Your task to perform on an android device: Save the Presentation with the title as Industrial design Management for now in the PowerPoint app.
Image 1: 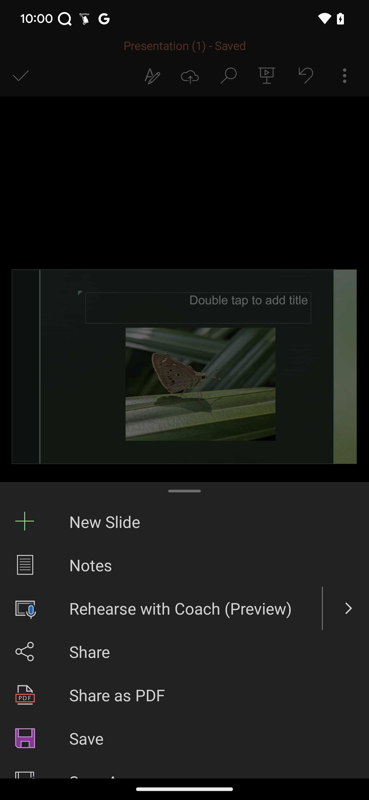
Click on the save button
Step 1: click (184, 738)
Image 2: 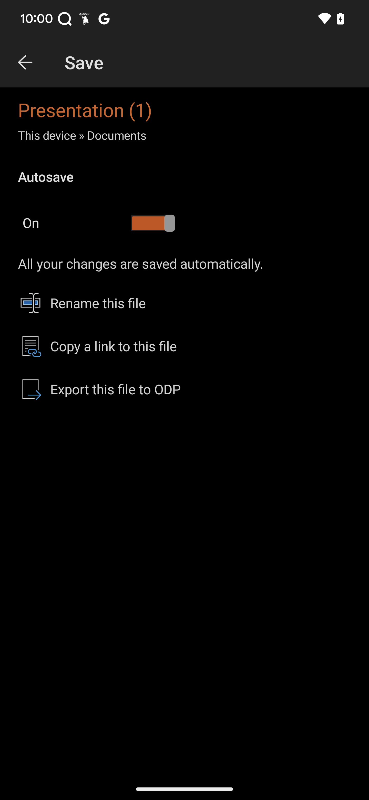
Click on the save button
Step 2: wait
Image 3: 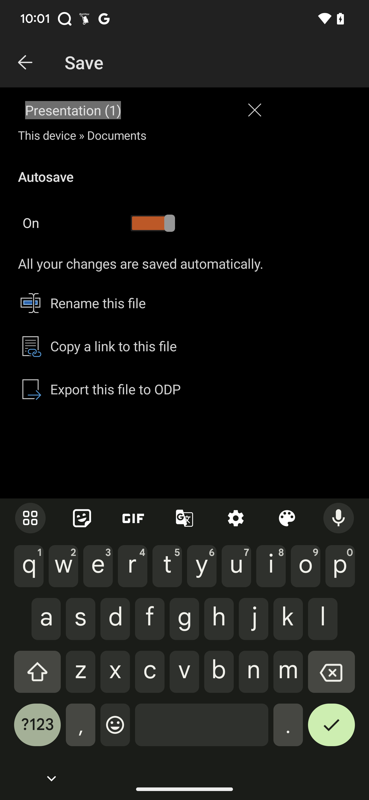
Type Industrial design management
Step 3: type "Industrial Design management"
Image 5: 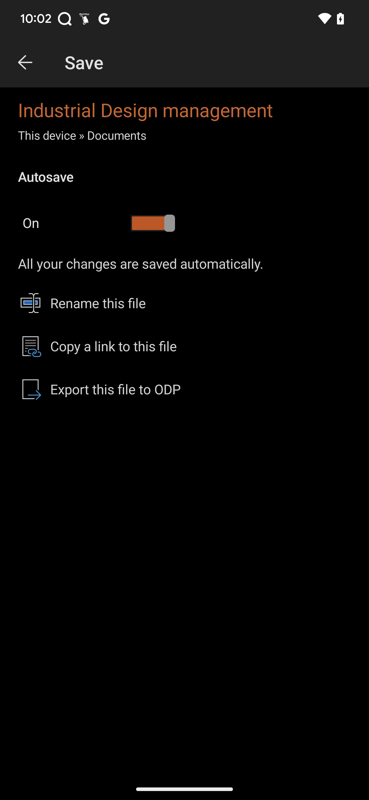
Click on the right tick 
Step 5: wait
Image 6: 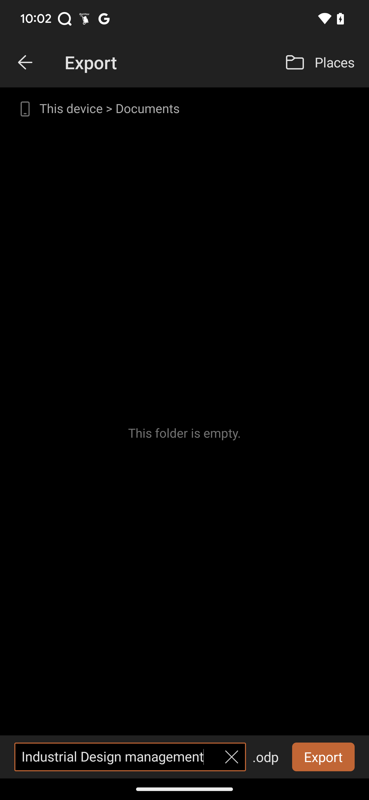
Click on the export button
Step 6: click (323, 757)